Your task to perform on an android device: To be sure I didn't forget any work mail for the meeting, I made a note on the Keep Notes app. Find the Note with the Personal work mail.
Image 0: 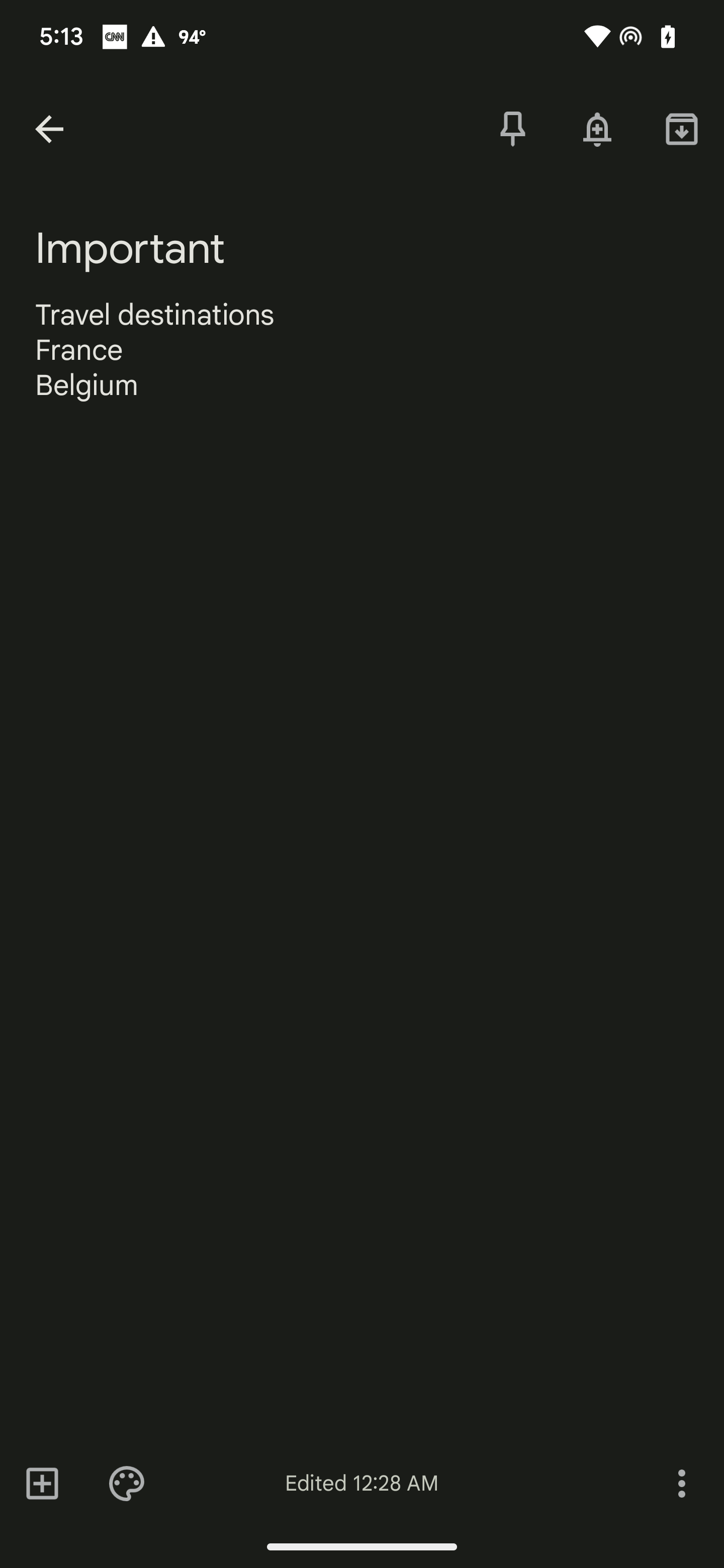
Go back to the previous page
Step 0: press back button
Image 1: 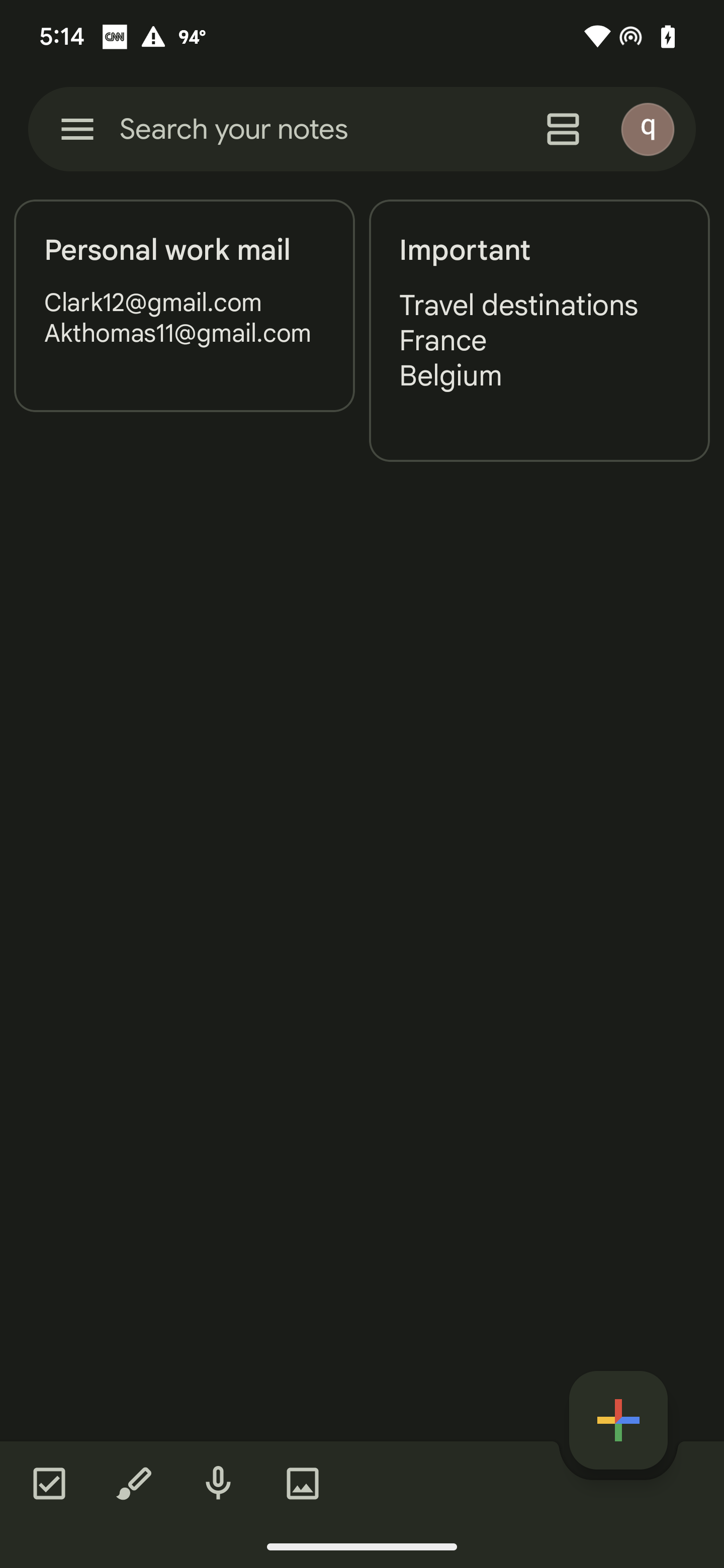
Click on the search bar
Step 1: click (362, 129)
Image 2: 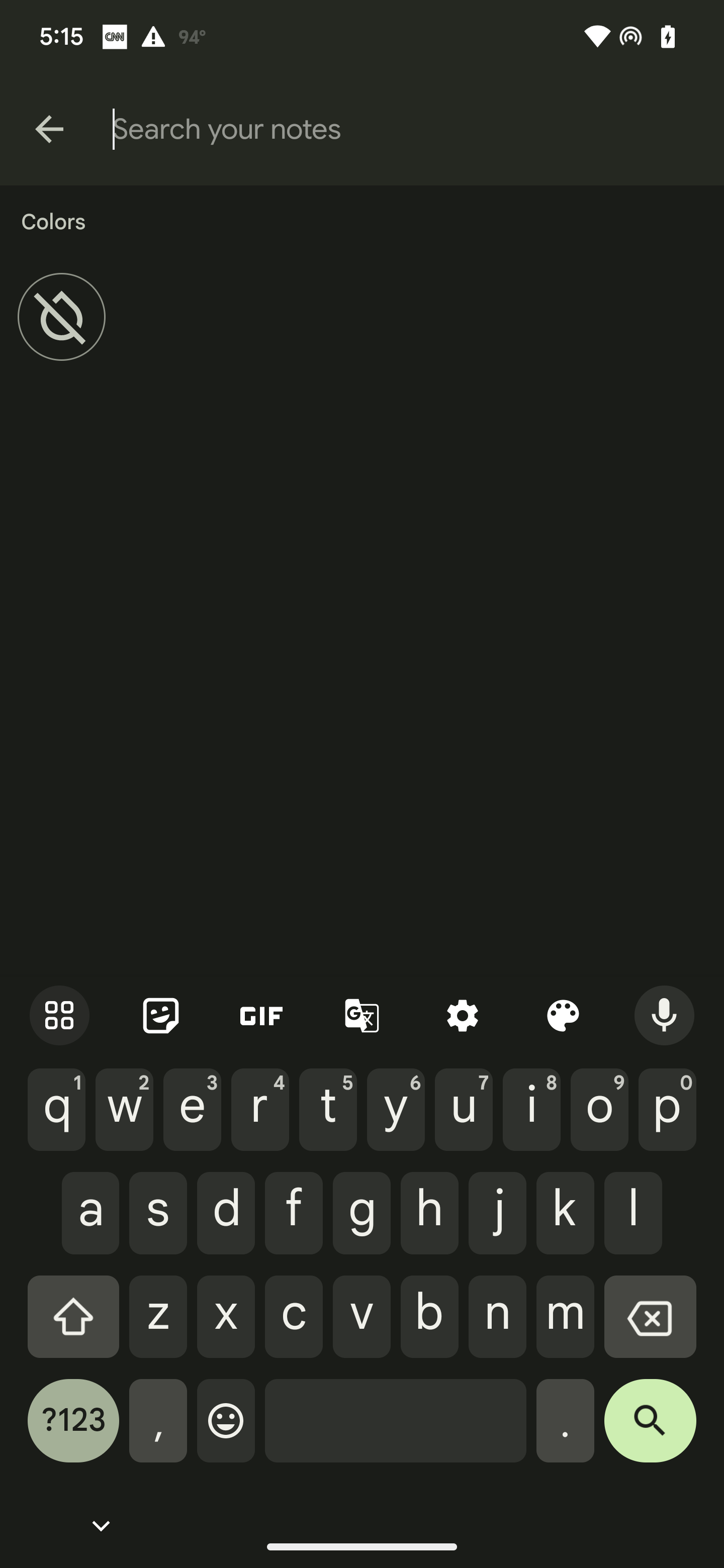
Type Personal Work mail in the search bar
Step 2: type " Personal Work mail"
Image 3: 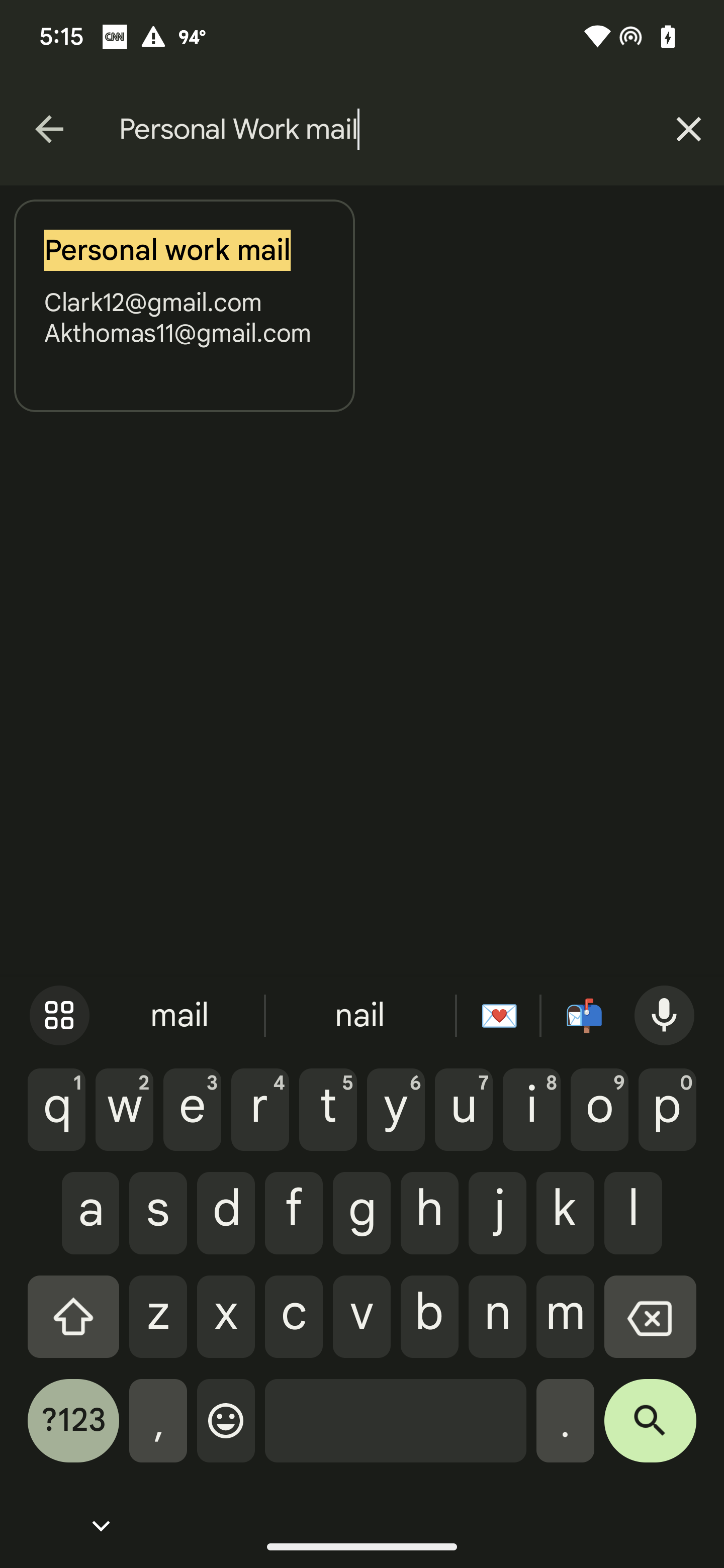
Click on the suggested note
Step 3: click (184, 250)